Your task to perform on an android device: Open the Flipkart app ,go to the shopping cart and view the total cost of added items.
Image 0: 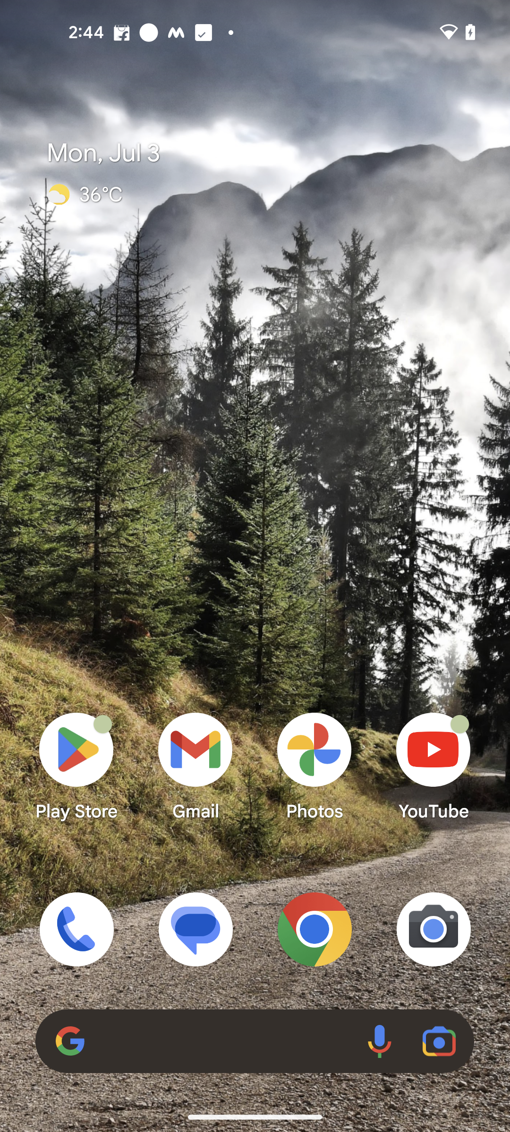
Open the flipkart app.
Step 0: open app "Flipkart"
Image 1: 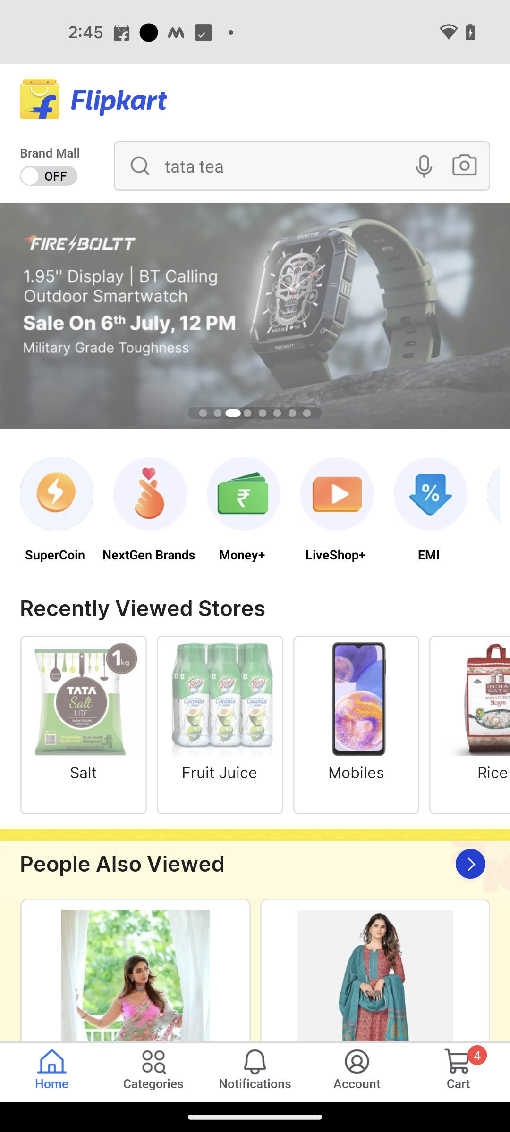
Click on the cart button at the bottom of the screen.
Step 1: click (458, 1087)